Your task to perform on an android device: open the Shopsy app Add sensodyne toothpaste to cart in Shopsy
Image 0: 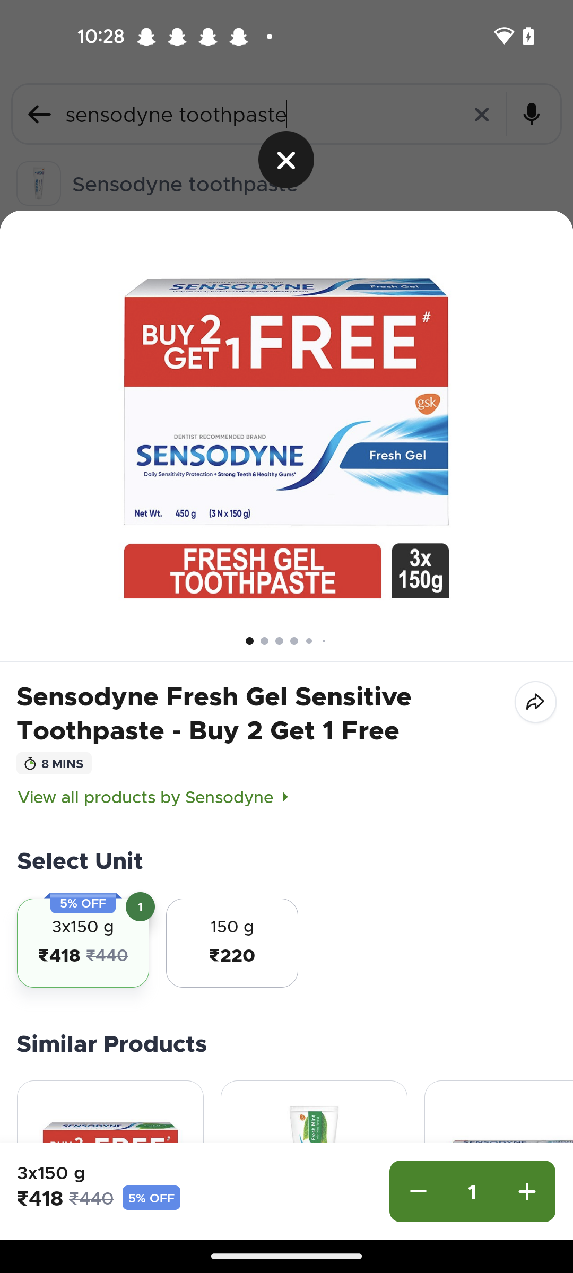
open the shopsy app
Step 0: open app "Shopsy"
Image 1: 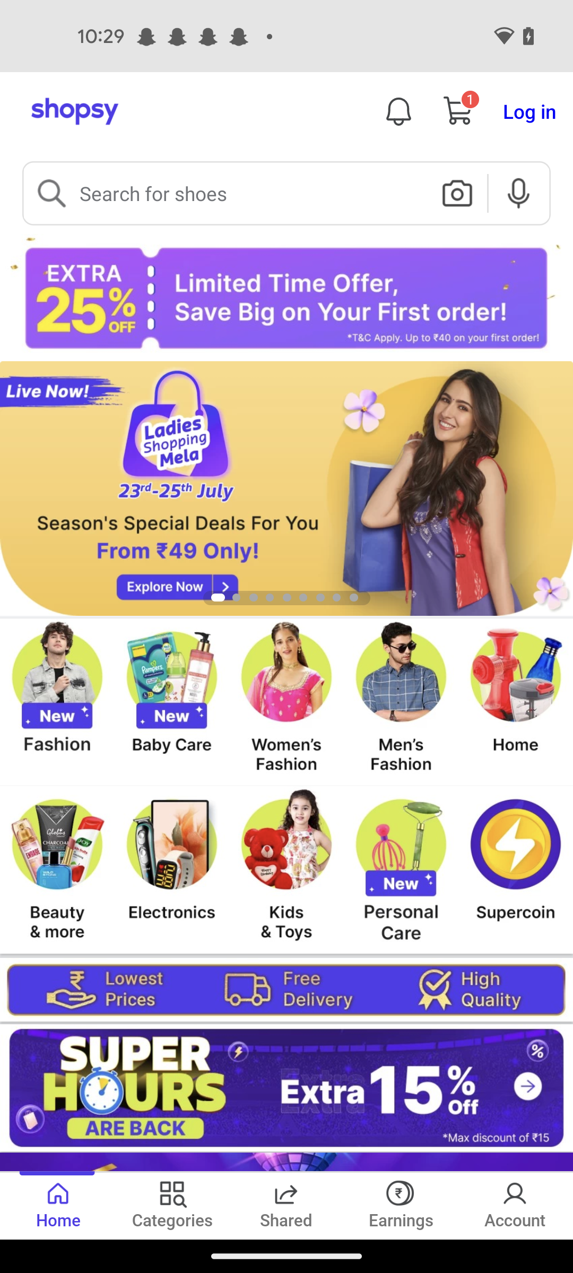
Click on the search icon
Step 1: click (301, 201)
Image 2: 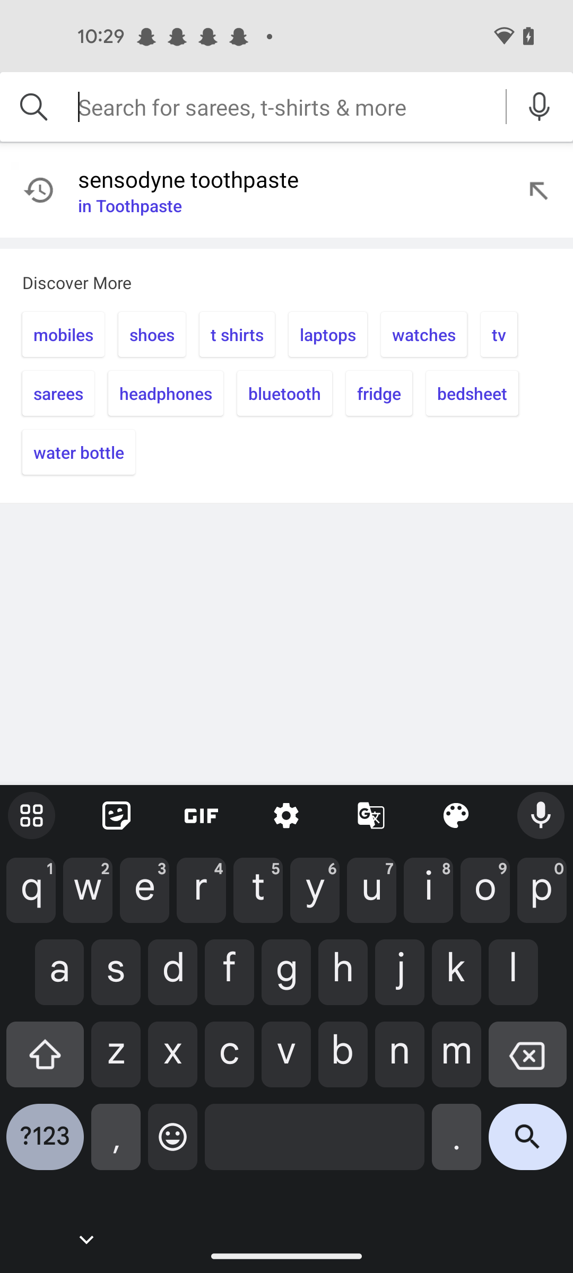
Enter as sensodyne toothpaste 
Step 2: type "sensodyne toothpaste"
Image 3: 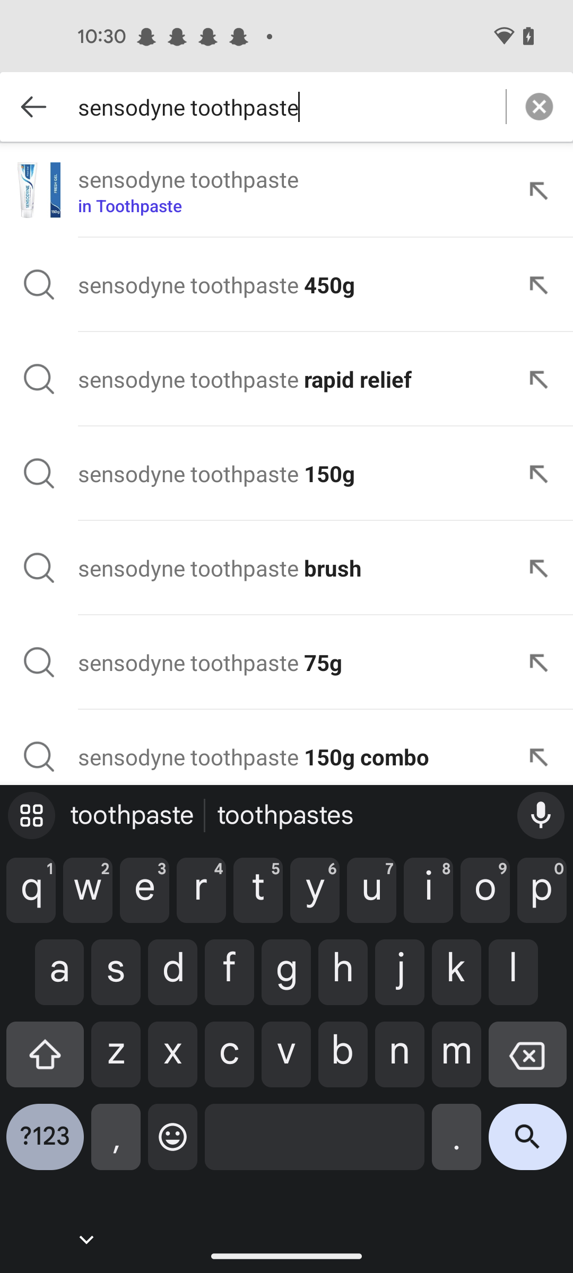
Click on the first result
Step 3: click (188, 179)
Image 4: 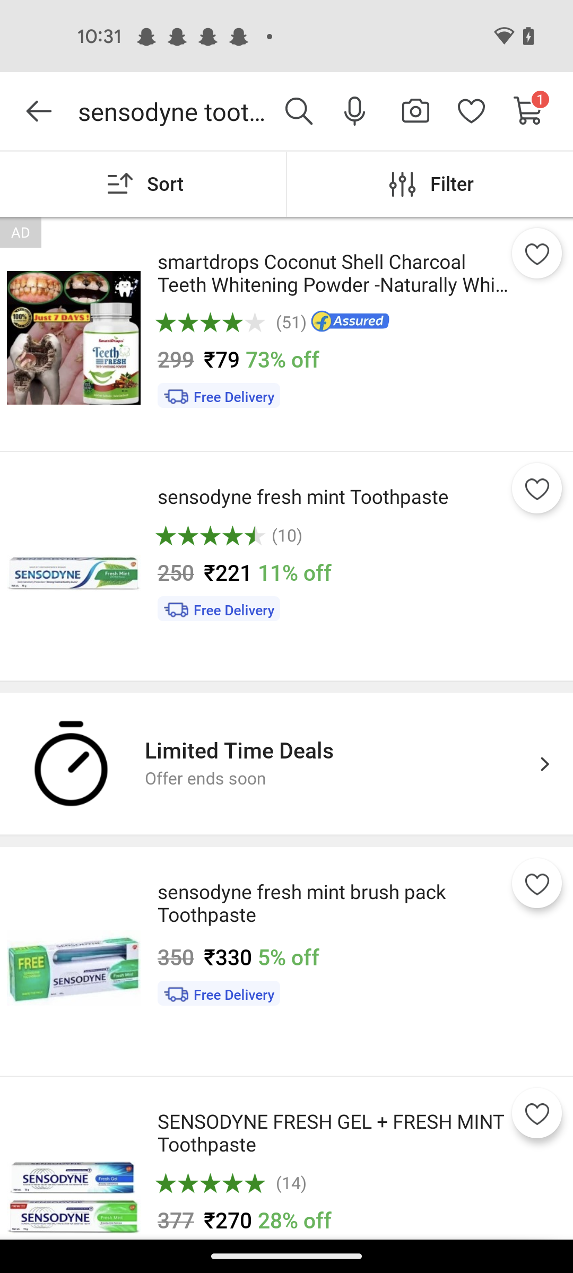
Click on the sensodyne toothpaste option
Step 4: click (294, 573)
Image 5: 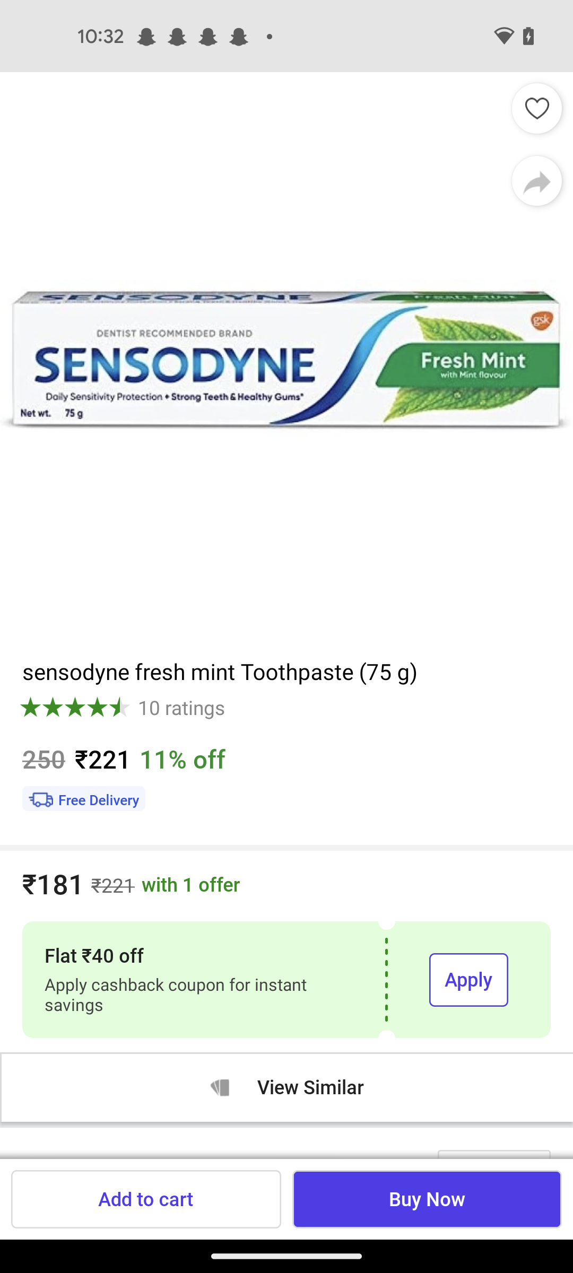
Click on the Add to cart tab
Step 5: click (145, 1199)